Your task to perform on an android device: I'd like to share the YouTube link for the Chickpea and vegetable casserole recipe to my friend Cole through Gmail at coledbwpersonatest@gmail.com.
Image 0: 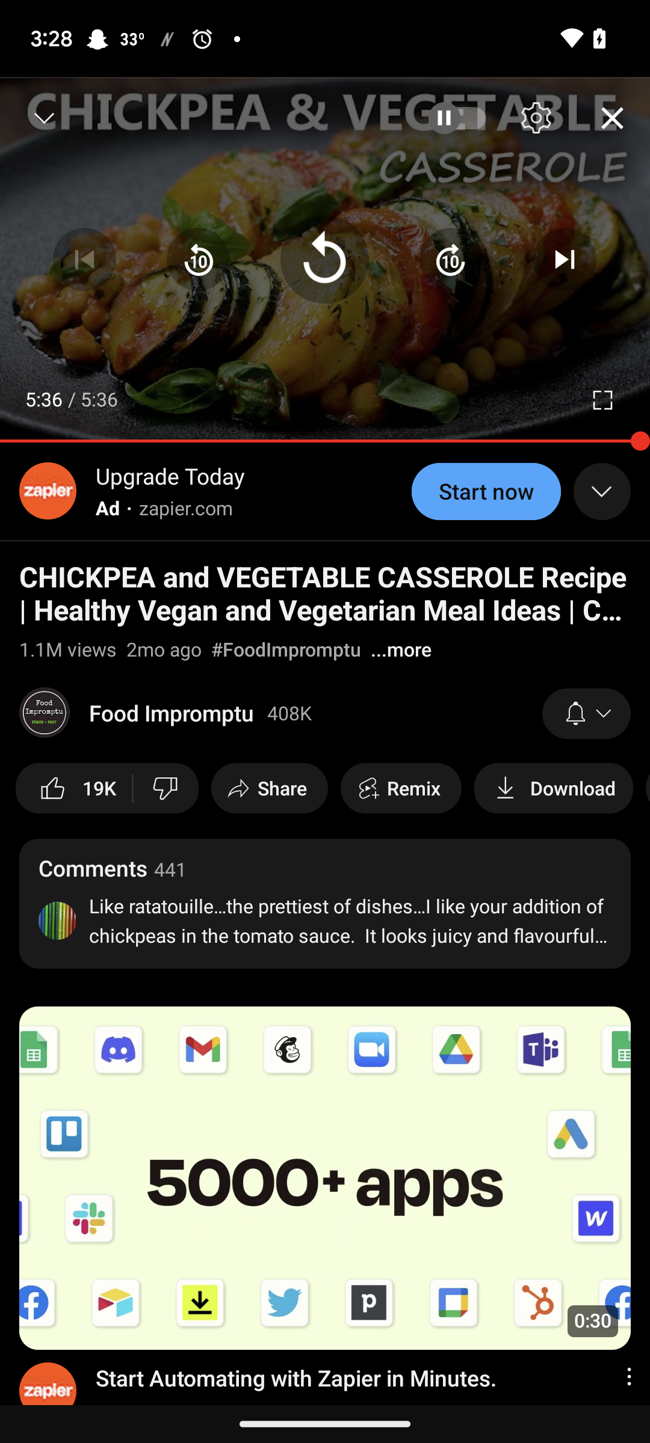
Click on the share button 
Step 0: click (282, 788)
Image 1: 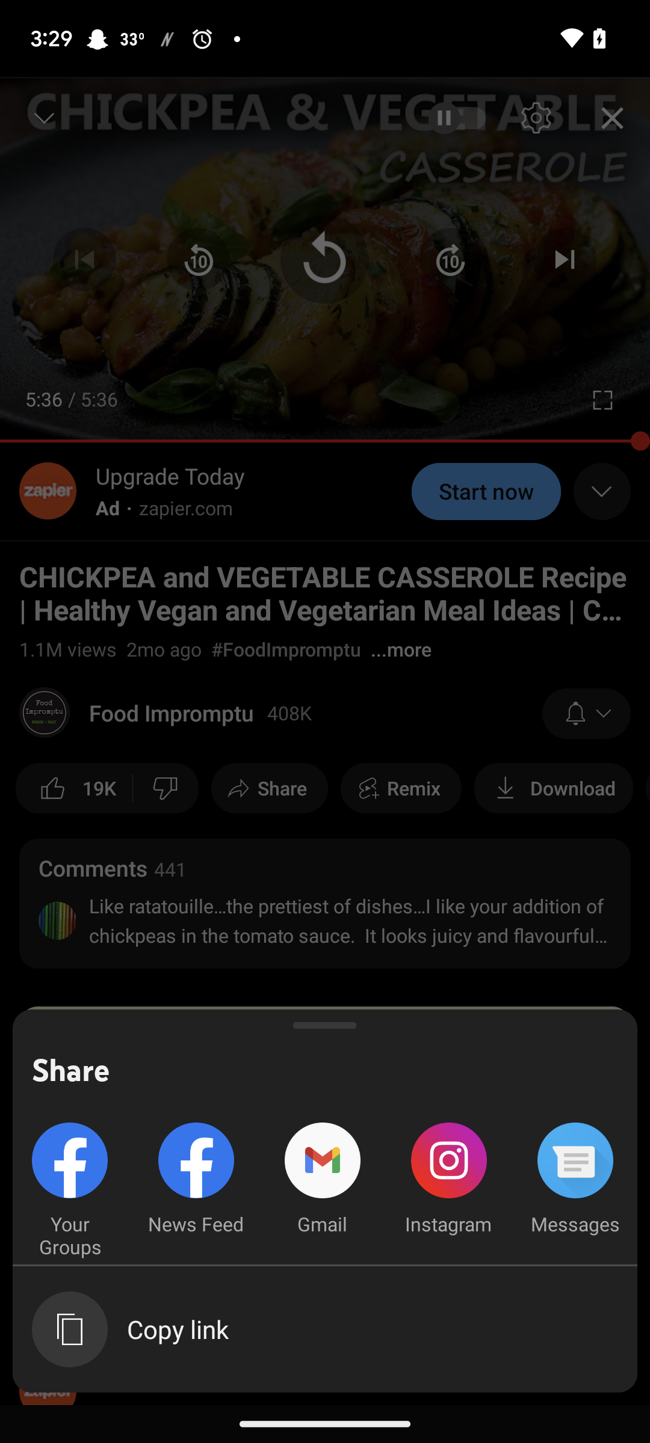
Click on the gmail option
Step 1: click (322, 1179)
Image 2: 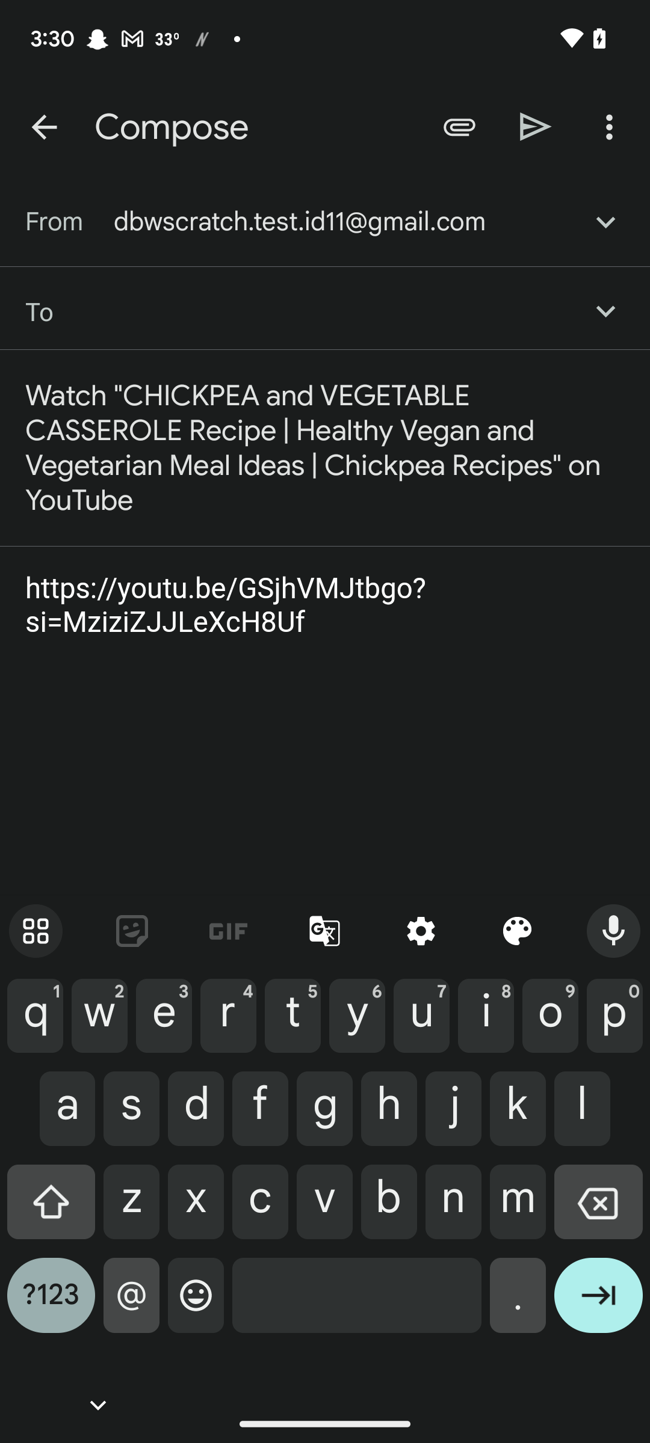
Enter the email id as coledbwpersonatest@gmail.com
Step 2: type "coledbwpersonatest@gmail.com"
Image 3: 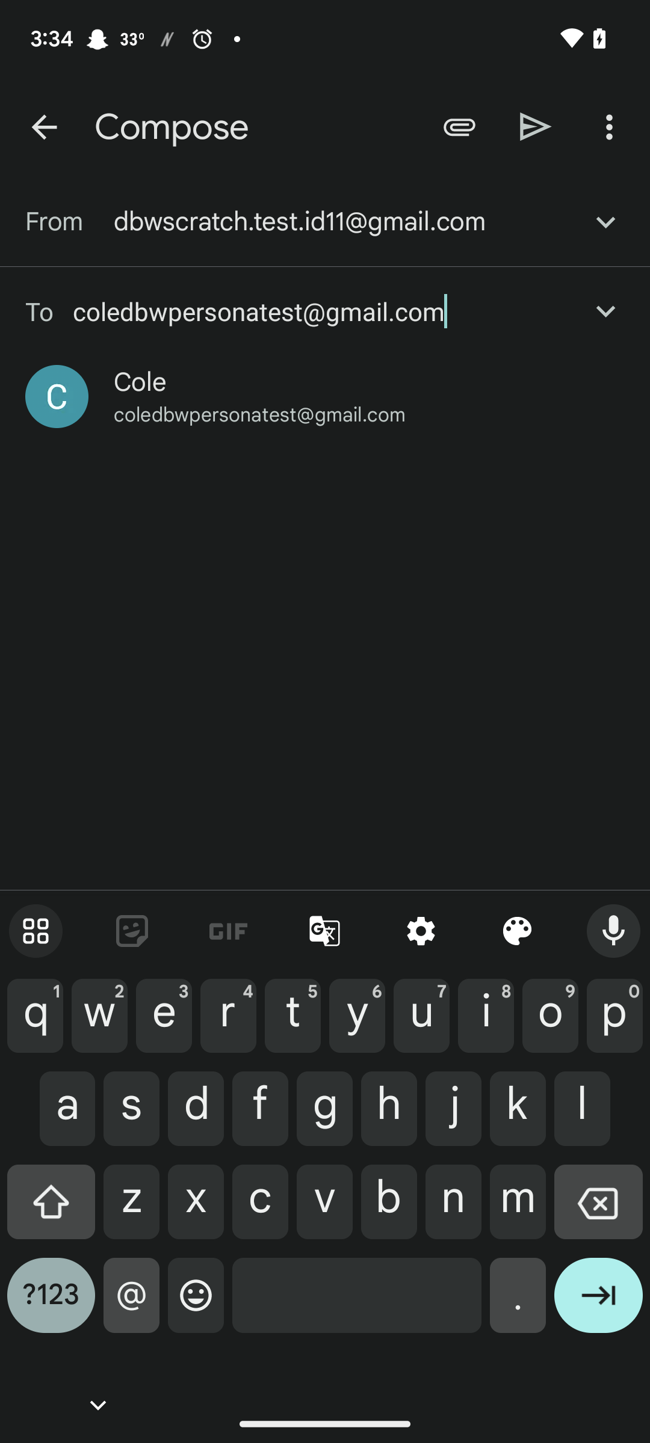
Click on the Cole email id 
Step 3: click (369, 396)
Image 4: 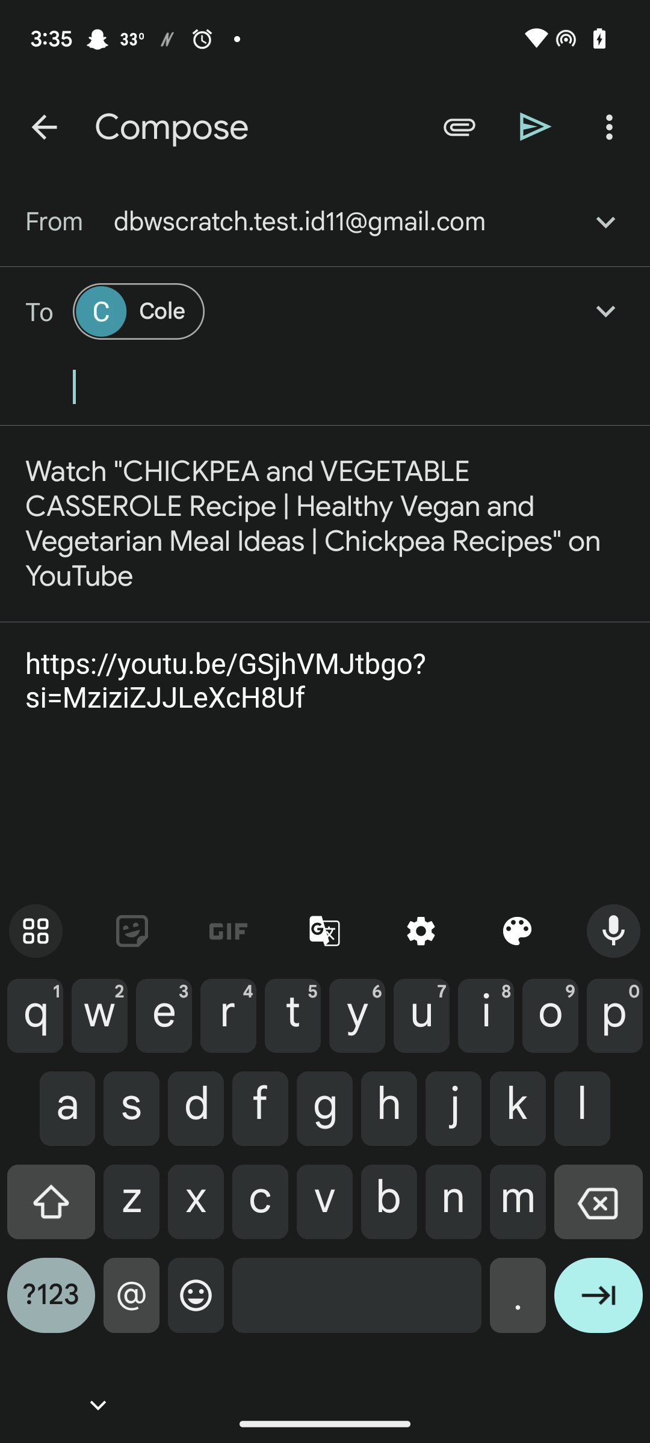
Click on the send icon
Step 4: click (536, 127)